Your task to perform on an android device: I will buy a shirt for my husband later, but for now, add the size "40" Raymond black shirt to my cart on the Flipkart app. 
Image 0: 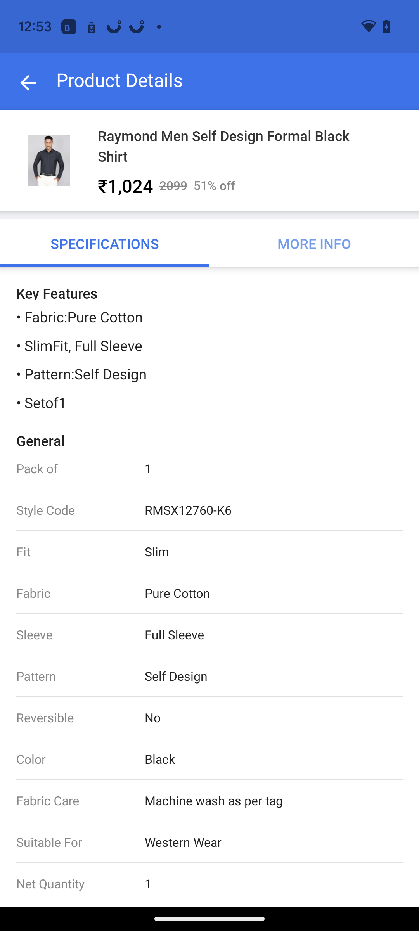
Go back to the previous page
Step 0: press back button
Image 1: 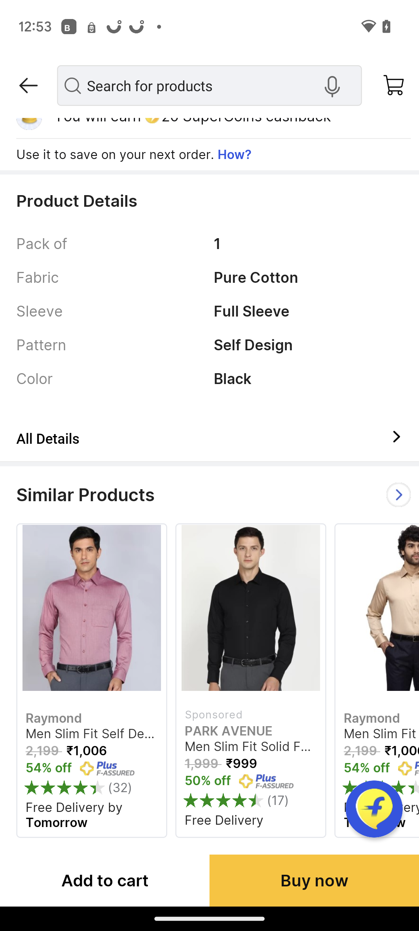
Scroll up
Step 1: scroll up
Image 2: 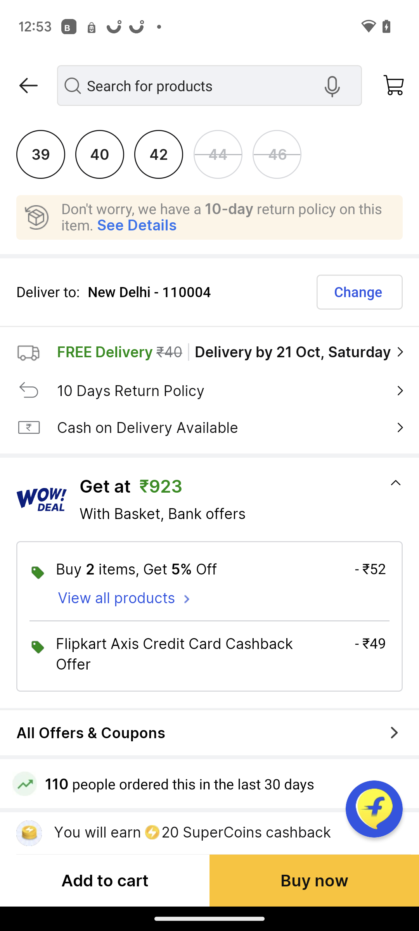
Select the size "40" in the size chart.
Step 2: click (99, 154)
Image 3: 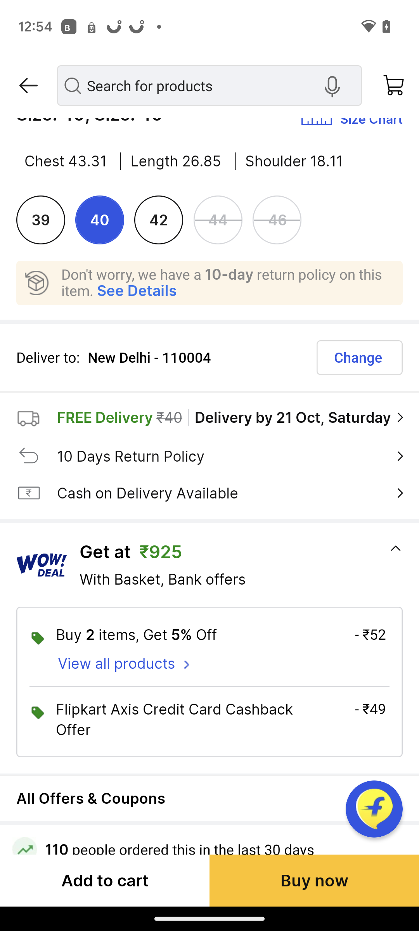
Click on the Tab Add to cart at the bottom left corner of the screen.
Step 3: click (105, 880)